Your task to perform on an android device: I am planning to go hiking this weekend therefore I would like to browse hiking equipment on the REI Co-op app.
Image 0: 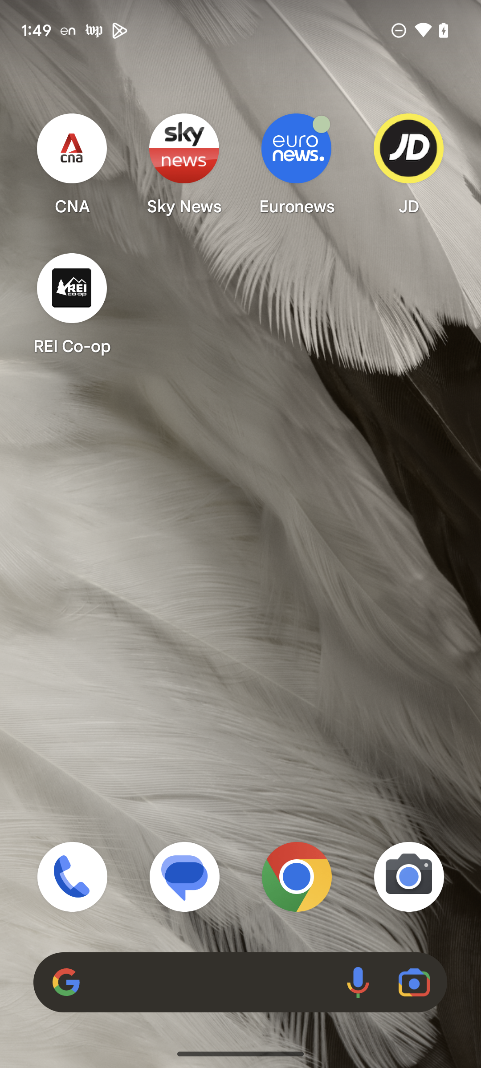
Open REI Co-op app
Step 0: click (72, 303)
Image 1: 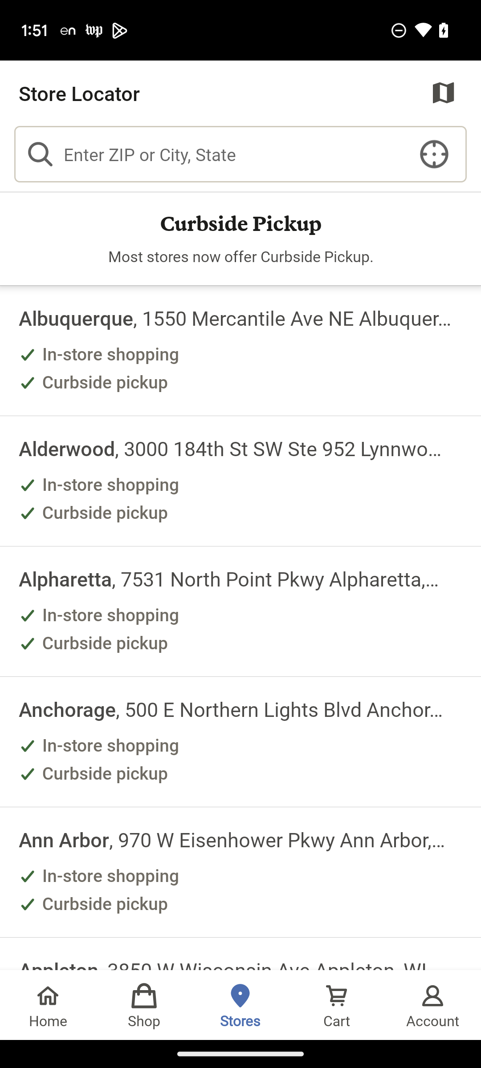
Click on the search box
Step 1: click (238, 154)
Image 3: 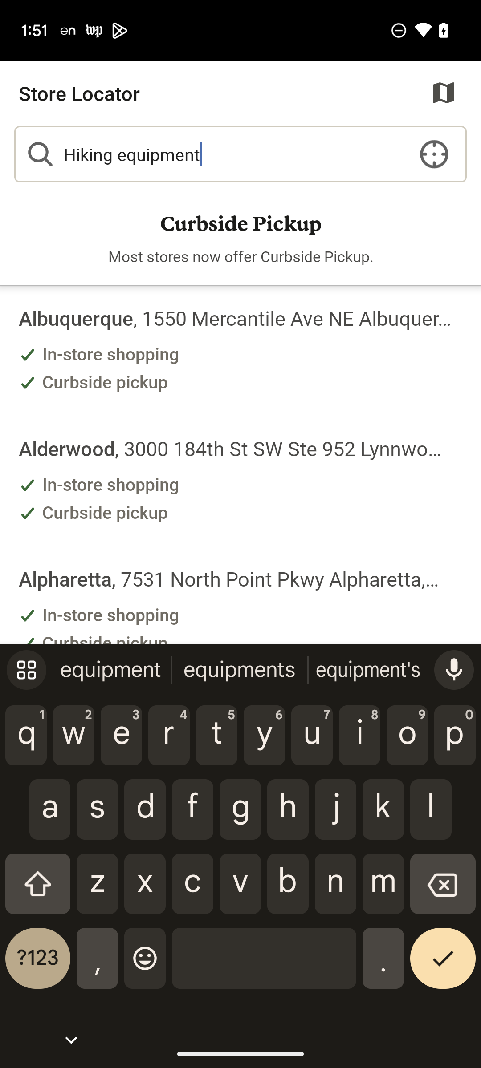
Click on the next button
Step 3: click (443, 965)
Image 4: 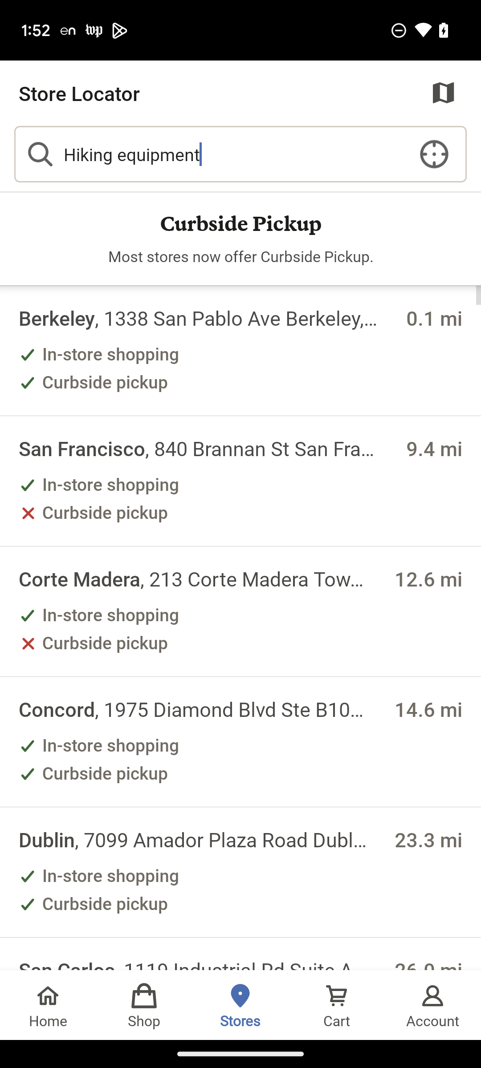
Click on home
Step 4: click (48, 1005)
Image 5: 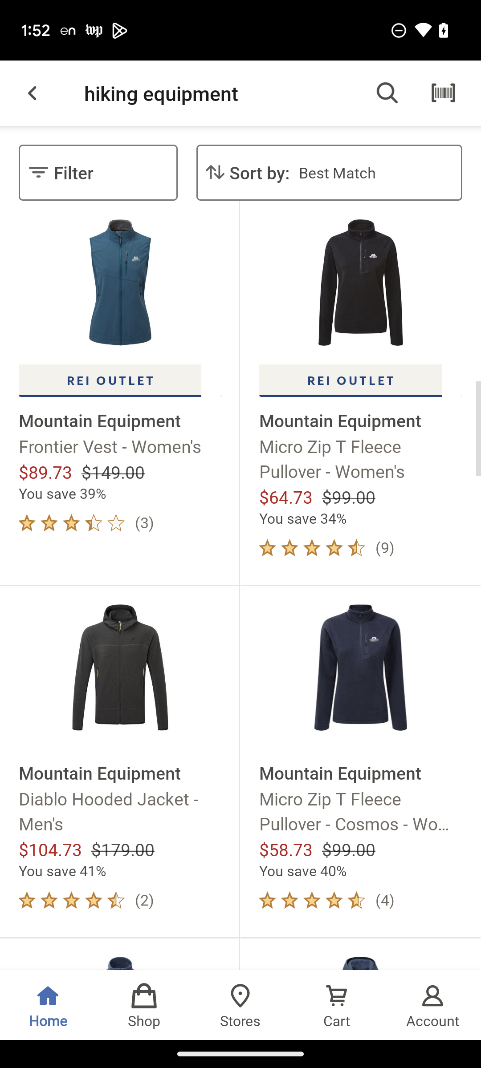
Click on Mountain hooded jacket
Step 5: click (120, 762)
Image 6: 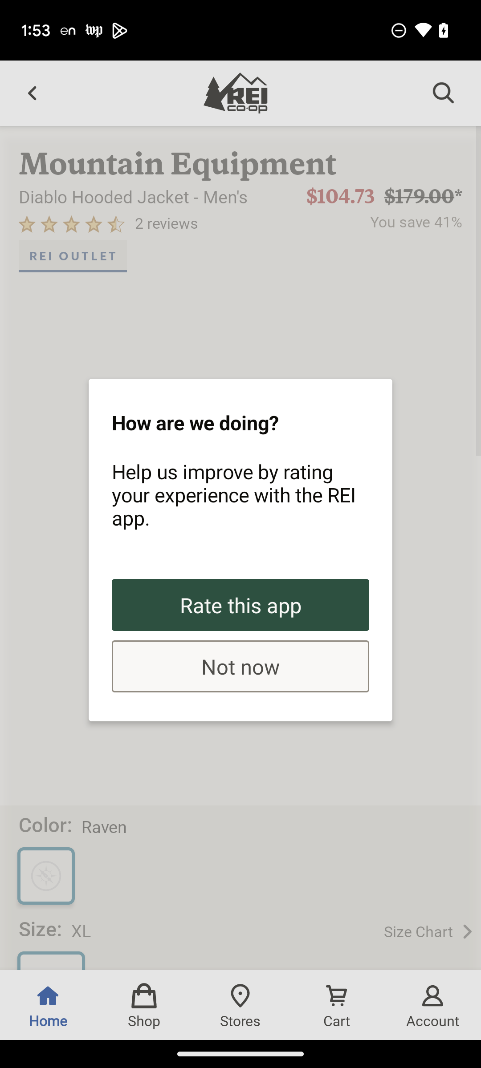
Click on not now
Step 6: click (240, 666)